Your task to perform on an android device: Read reviews of customers for "Philips Epliator".
Image 0: 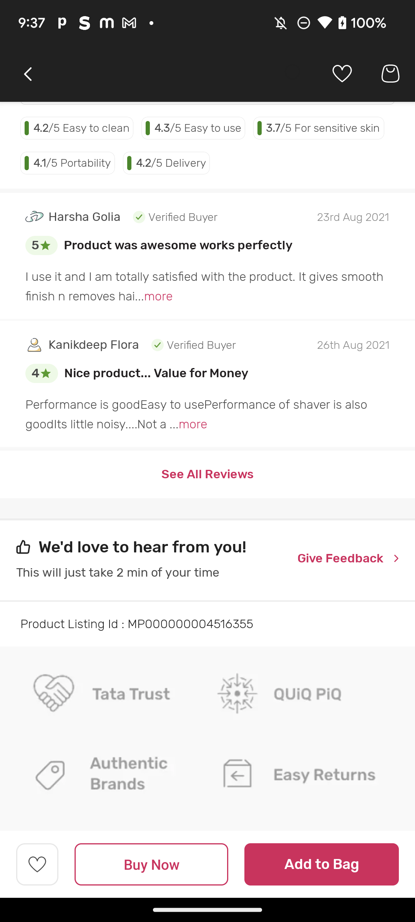
Click on the See All Reviews tab on the screen.
Step 0: click (207, 474)
Image 1: 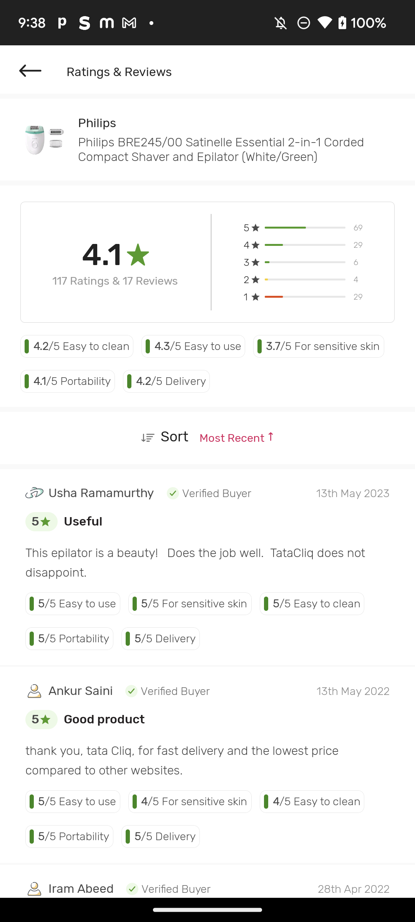
Click on the See All Reviews tab on the screen.
Step 1: scroll down